Your task to perform on an android device: I would like to buy this shirt later so let me add this to my shopping cart.
Image 0: 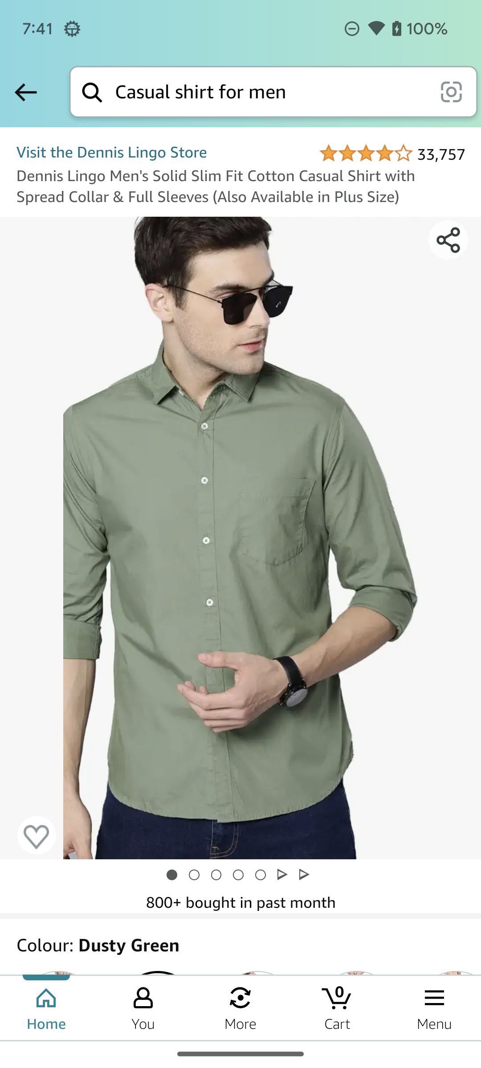
Scroll up to see option to add this shirt to cart.
Step 0: scroll down
Image 1: 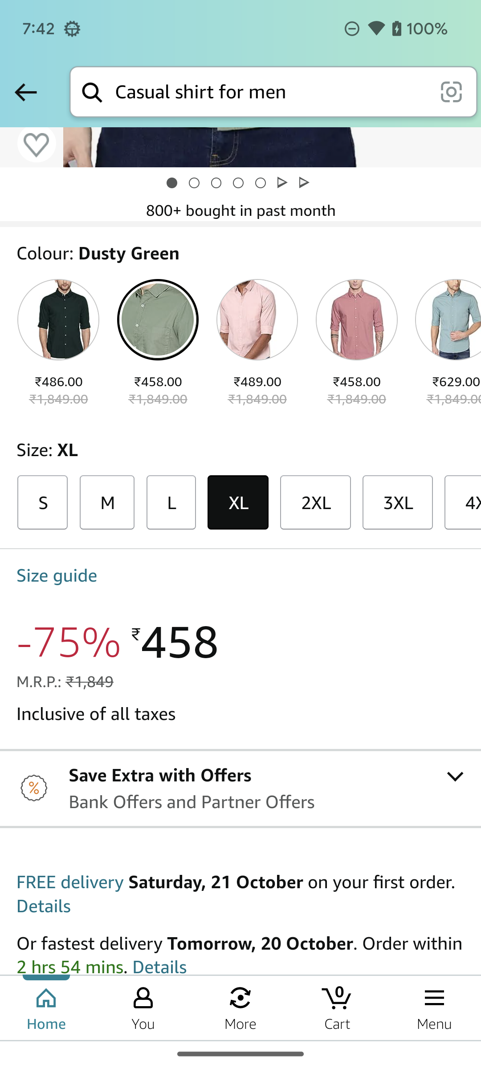
Scroll up to see option to add this shirt to cart.
Step 1: scroll down
Image 2: 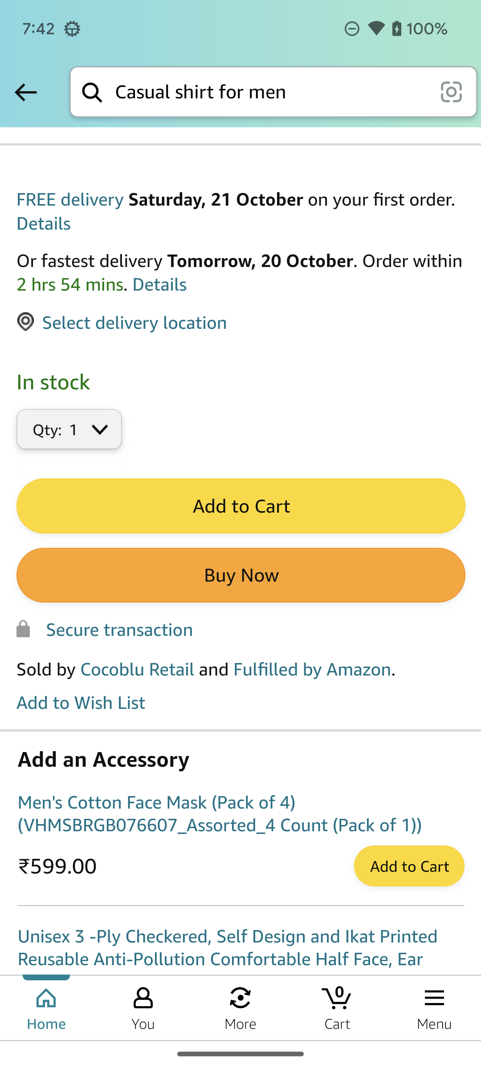
Click on add to cart button.
Step 2: click (240, 506)